Your task to perform on an android device: In the Visit A City app, I want to Find Activities in Florence, France. 
Image 0: 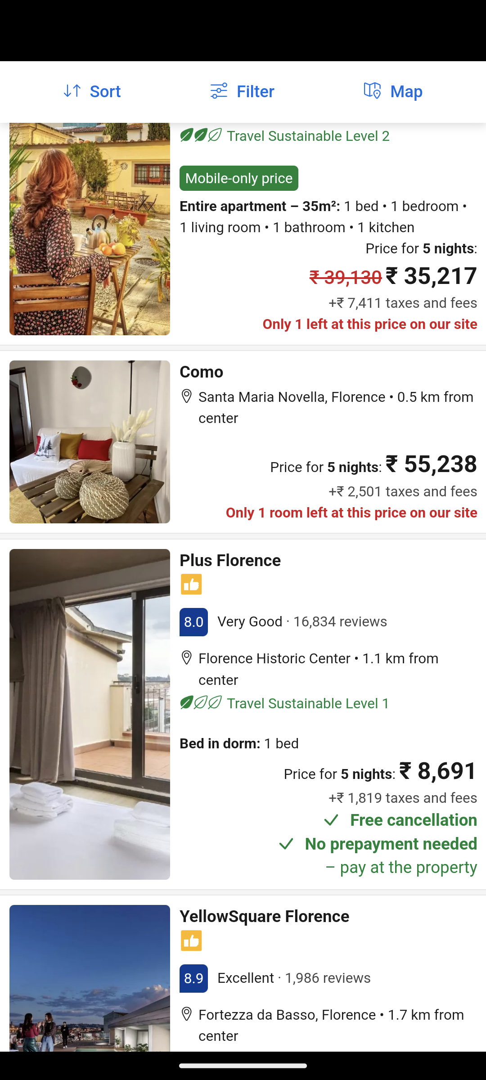
Go back to the previous page
Step 0: press back button
Image 1: 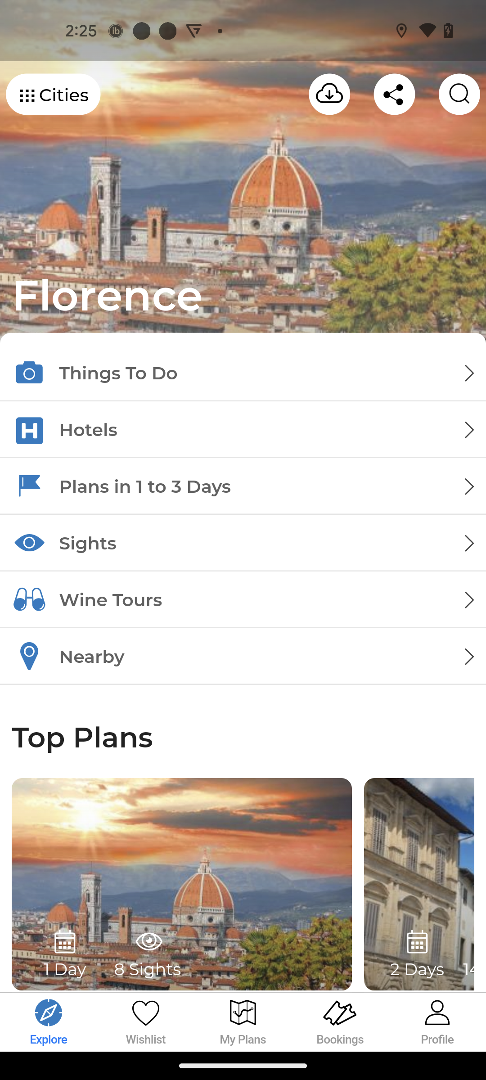
Click on the Things To Do option
Step 1: click (243, 373)